Your task to perform on an android device: Send a hello message to my friend Amelia Miller on the Chat app.
Image 0: 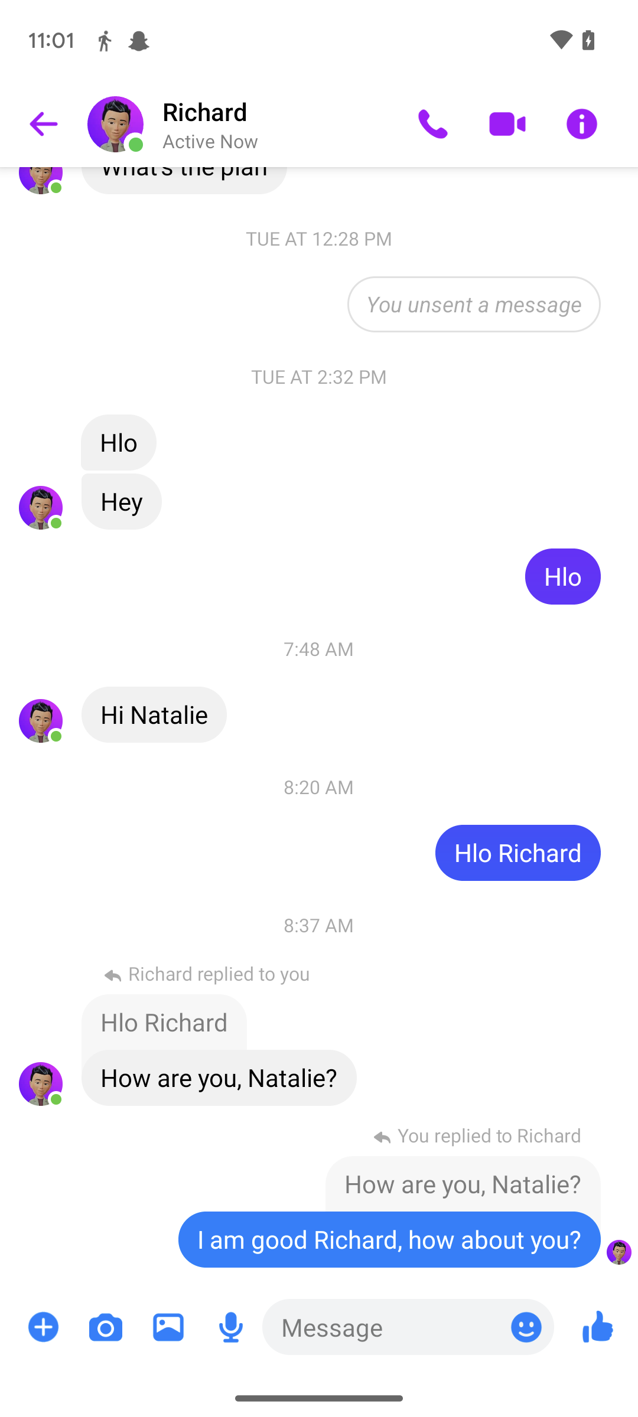
Open the Chat app.
Step 0: open app "Chat"
Image 2: 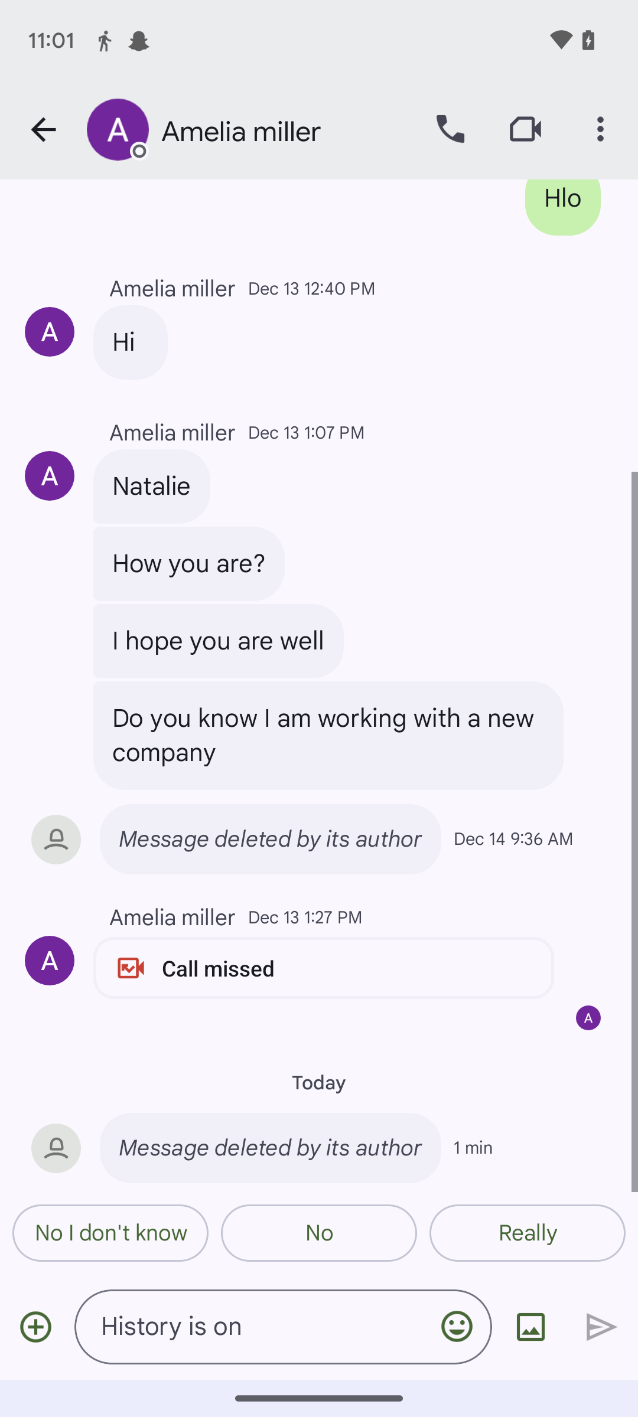
Click on the typing box at the bottom of the screen.
Step 2: click (258, 1327)
Image 3: 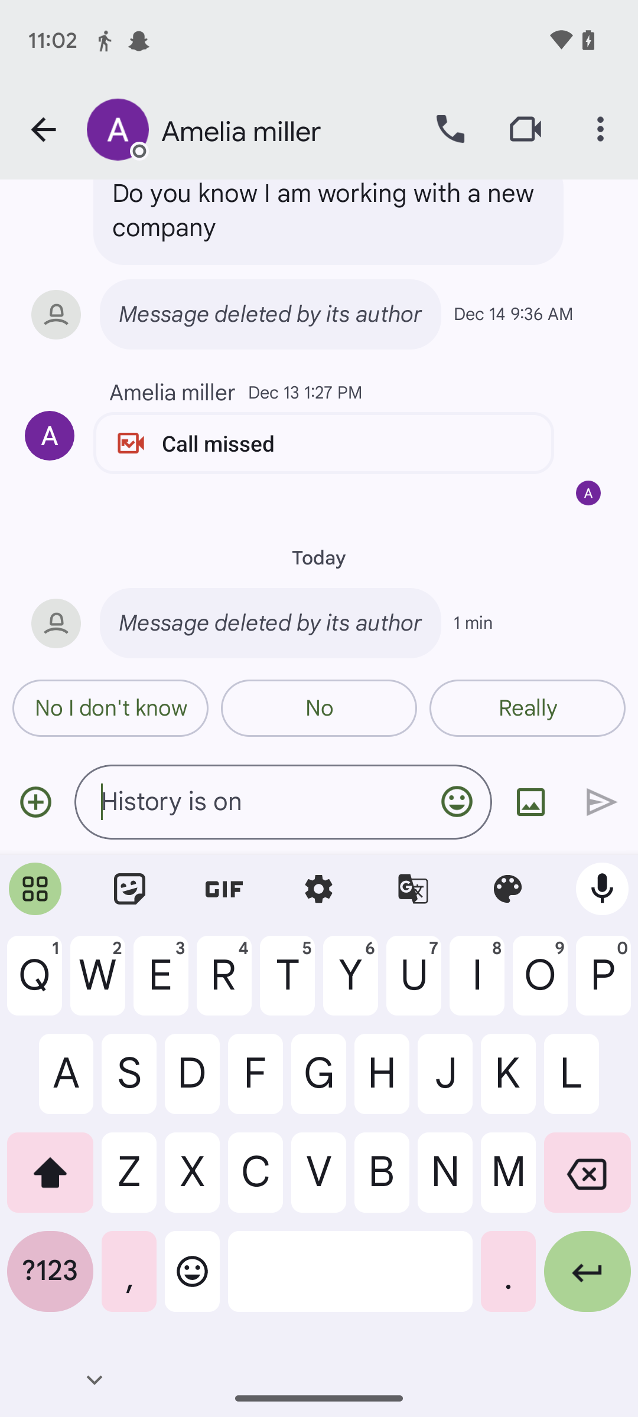
Type in Hello Amelia.
Step 3: type "Hello Amelia"
Image 4: 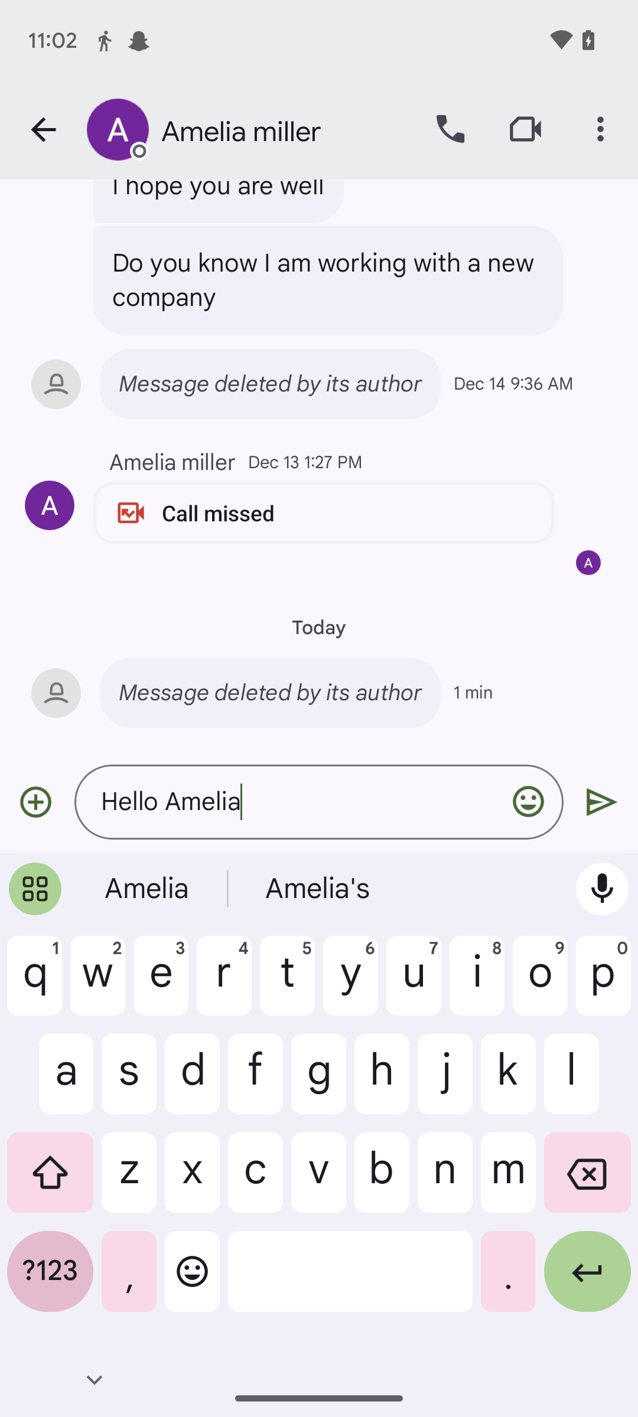
Click on the send button at the right side of the typing box.
Step 4: click (602, 802)